Your task to perform on an android device: Open the Coursera app and check for help and support
Image 0: 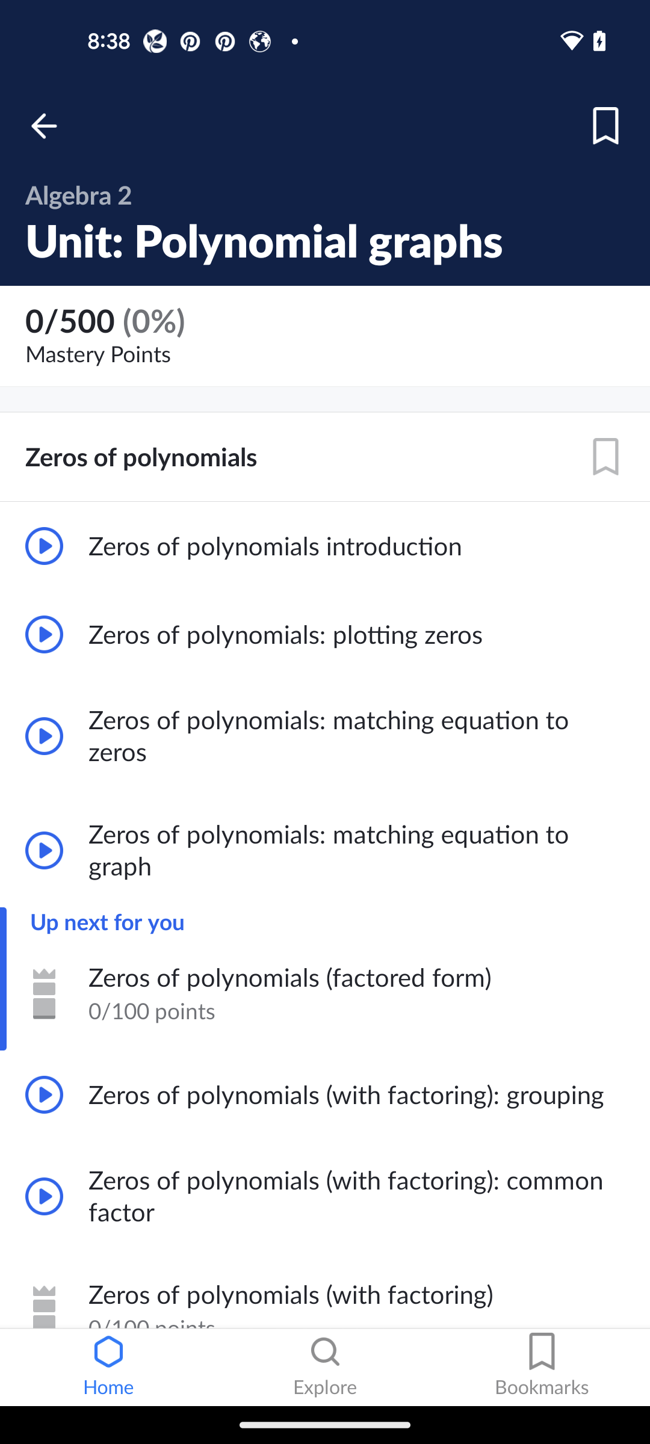
Open Coursera app
Step 0: open app "Coursera"
Image 2: 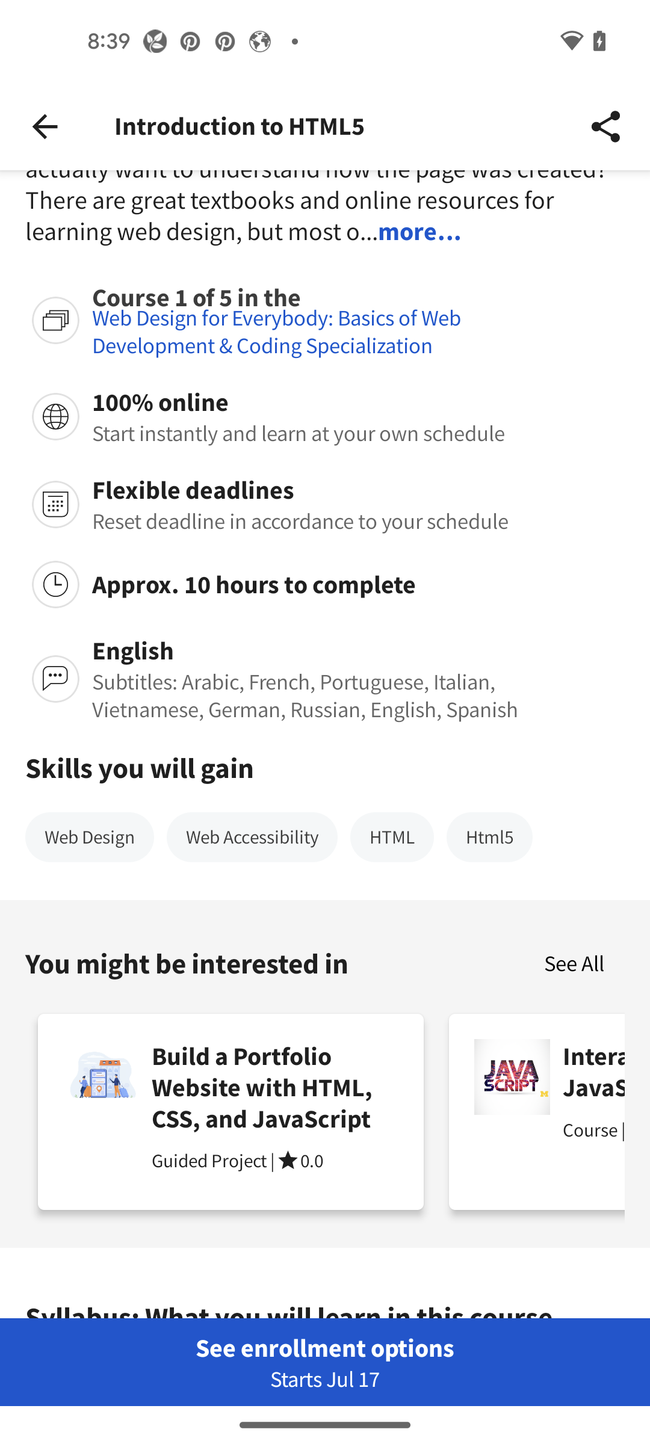
go back to home page
Step 2: press back button
Image 3: 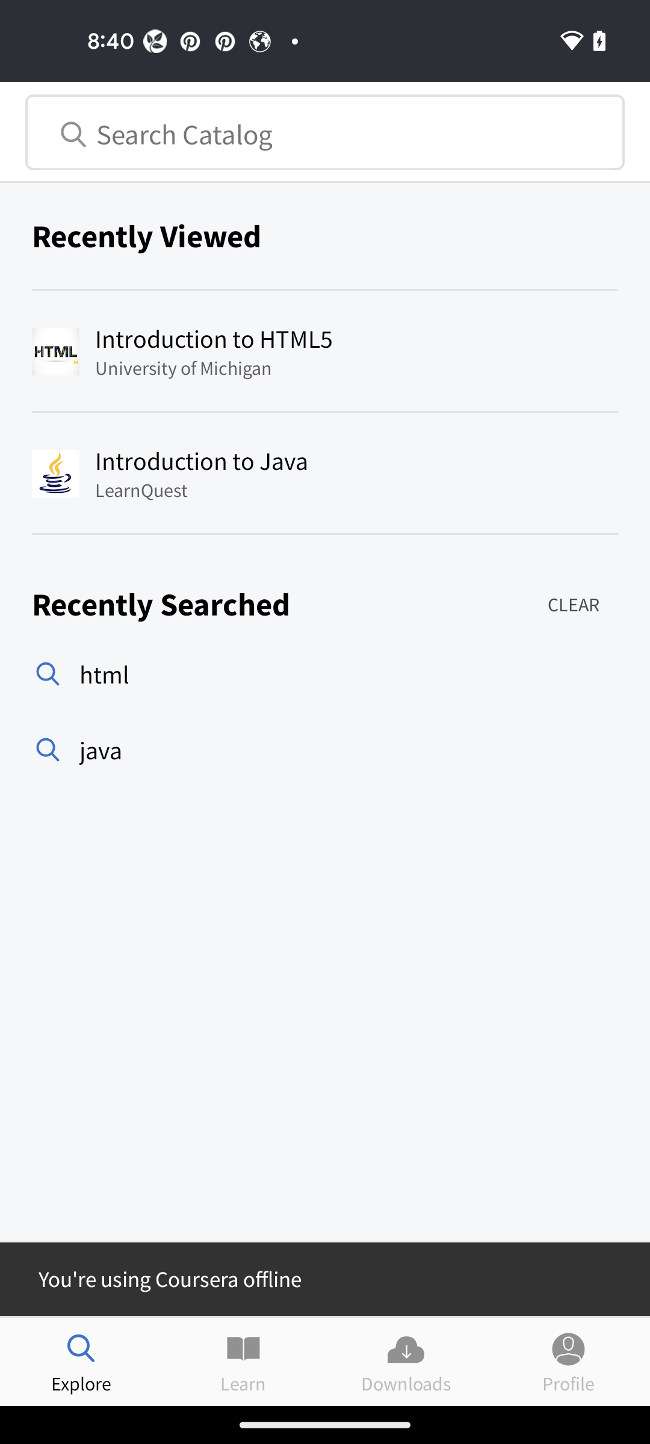
click on profile icon
Step 3: click (569, 1362)
Image 4: 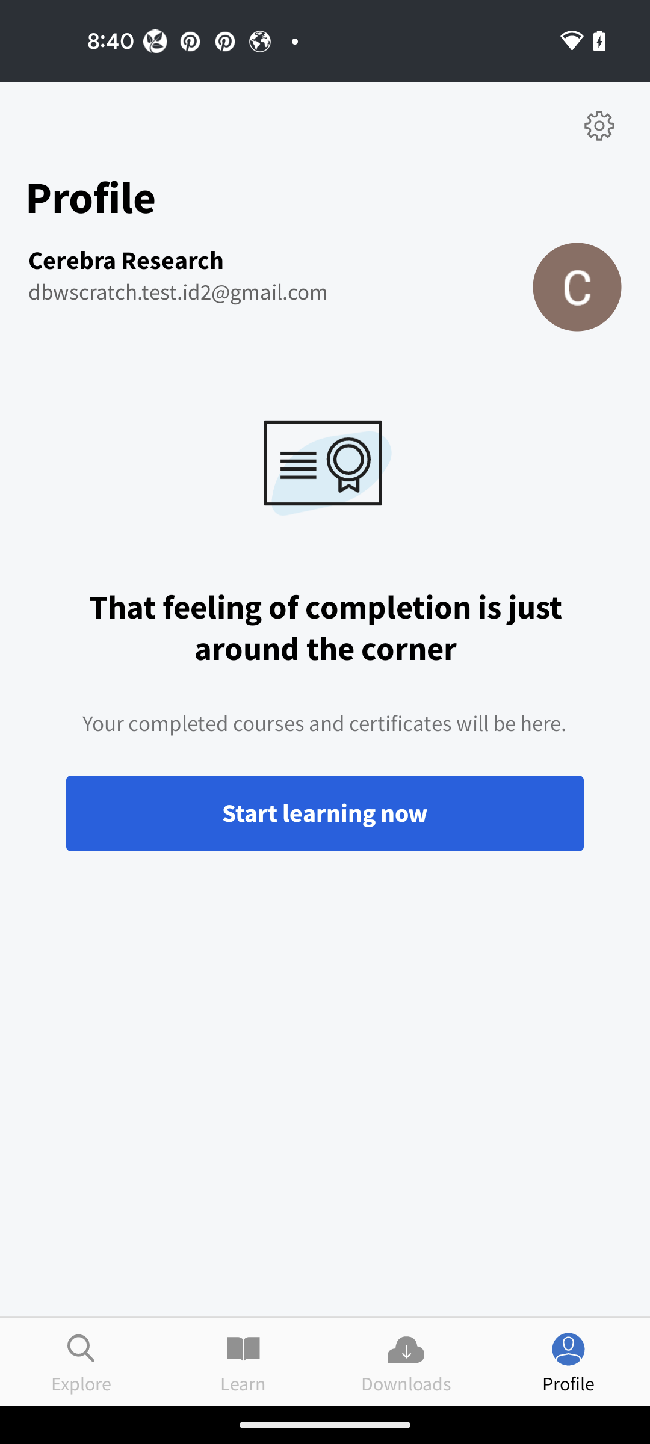
click on setting icon
Step 4: click (599, 126)
Image 5: 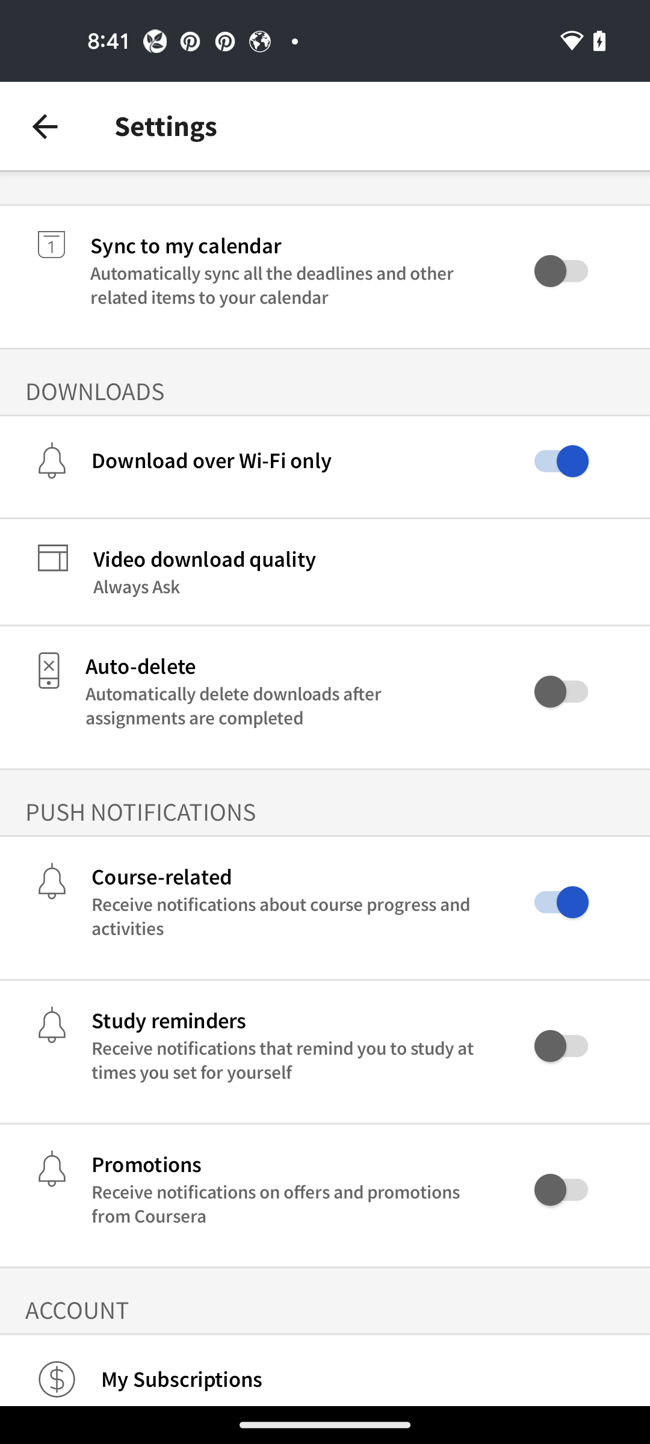
swipe up for help and support
Step 5: scroll down
Image 6: 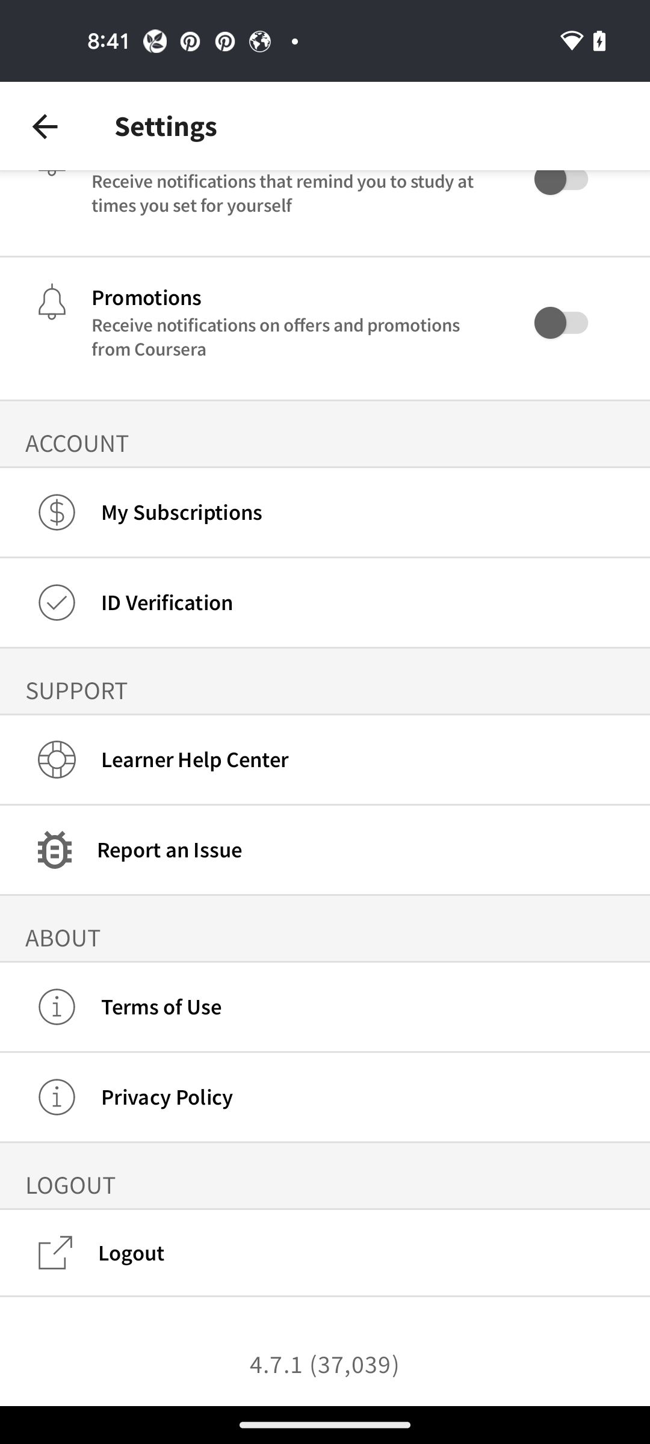
click on learner help center
Step 6: click (325, 759)
Image 7: 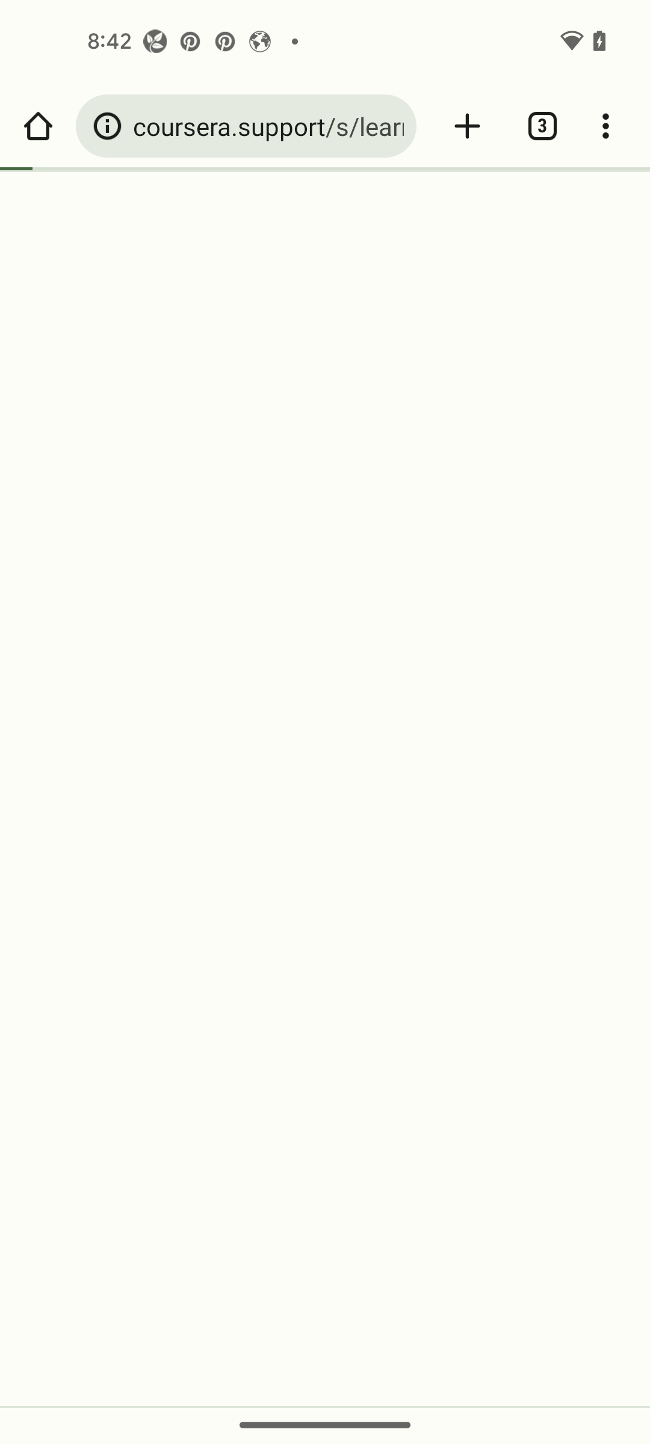
click on learner help center
Step 7: wait